Your task to perform on an android device: Finds attaractions near my Home town "Dawson Creek, Canada" on the Foursquare app.
Image 0: 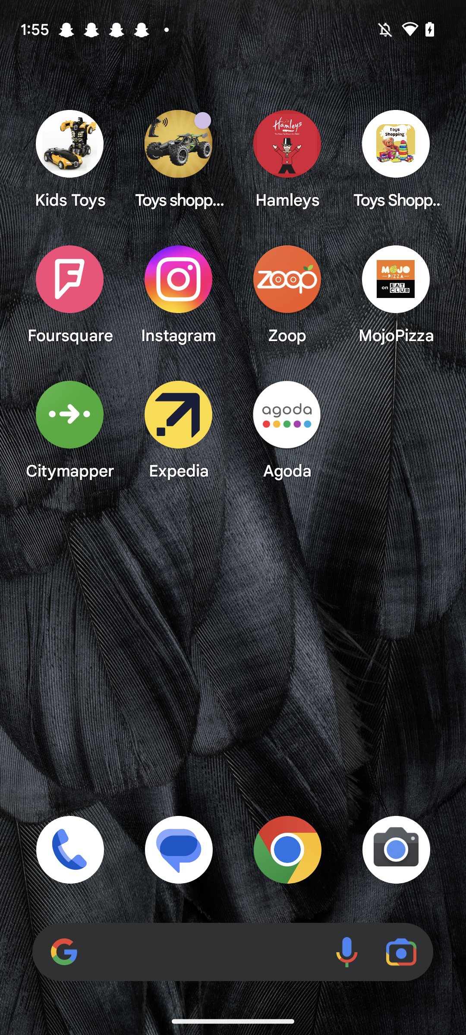
Open the Foursquare app.
Step 0: open app "Foursquare"
Image 1: 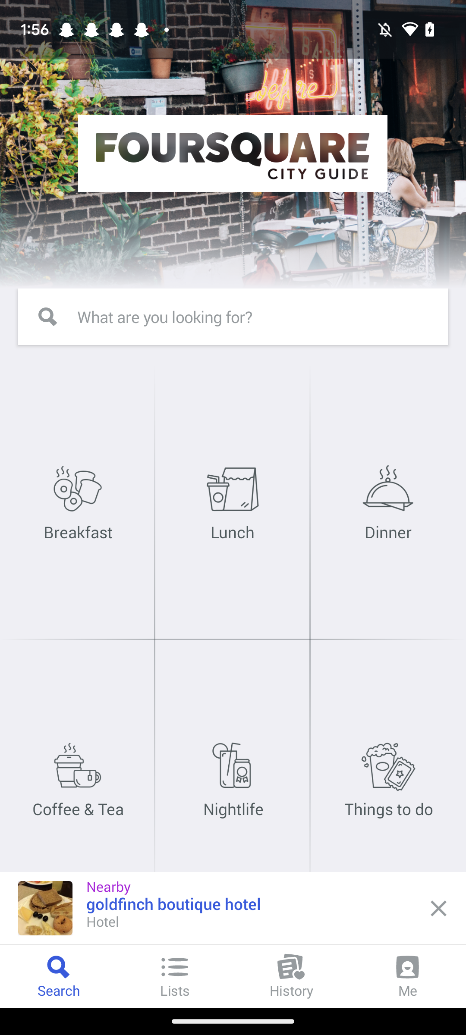
Click on the Things to do tab.
Step 1: click (385, 744)
Image 2: 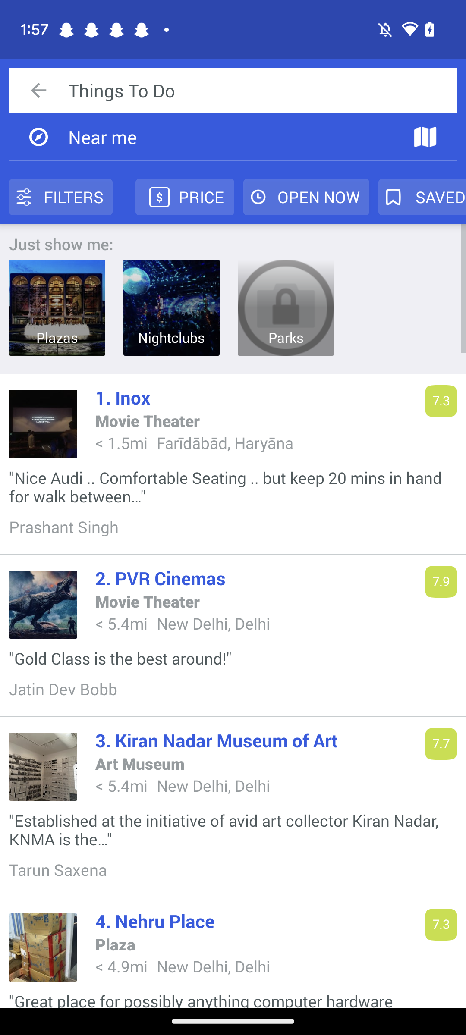
Click on the Near me tab.
Step 2: click (231, 137)
Image 3: 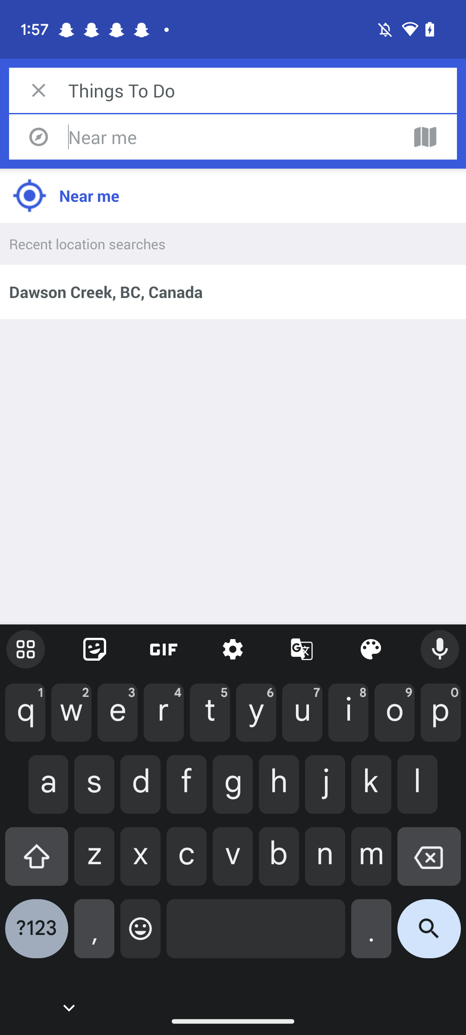
Type "Dawson Creek, Canada" in the input box.
Step 3: type "Dawson Creek, Canada"
Image 4: 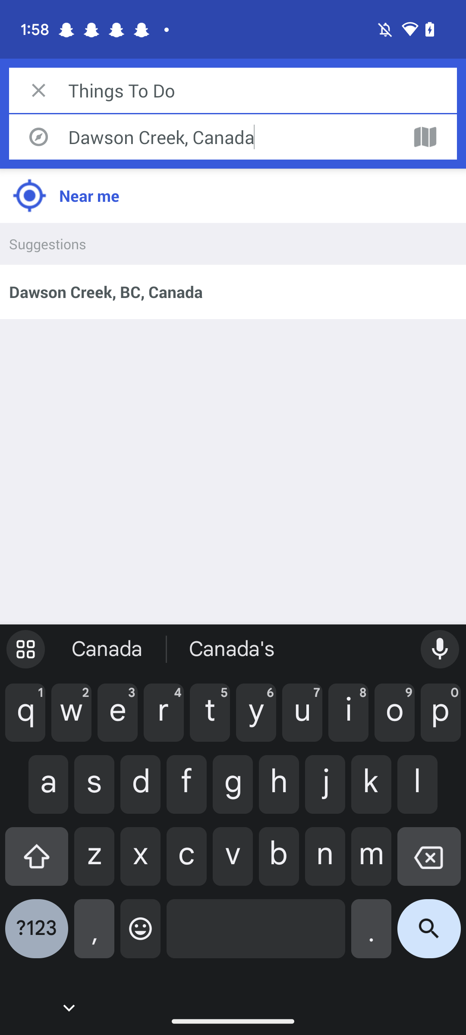
Click on the search icon at the bottom right corner of the Keyboard.
Step 4: click (429, 935)